Your task to perform on an android device: I want to check the review of Nike court vision lace-up sneakers
Image 0: 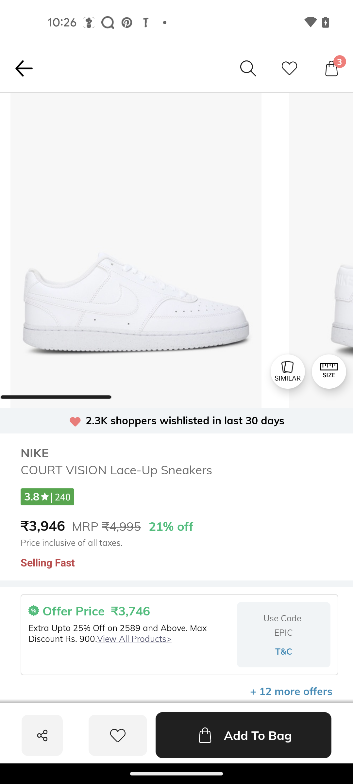
swipe up for reviews
Step 0: scroll down
Image 1: 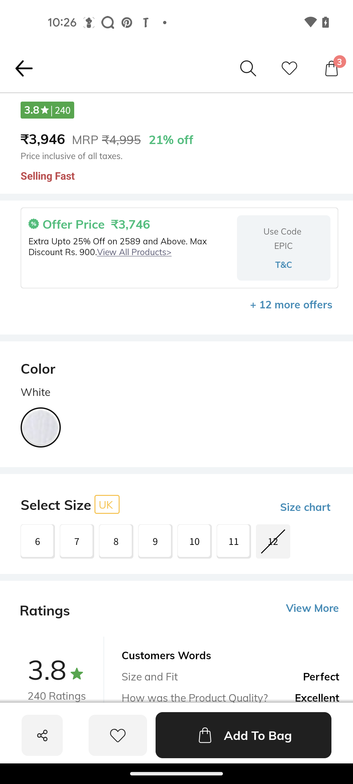
swipe up for reviews
Step 1: scroll down
Image 2: 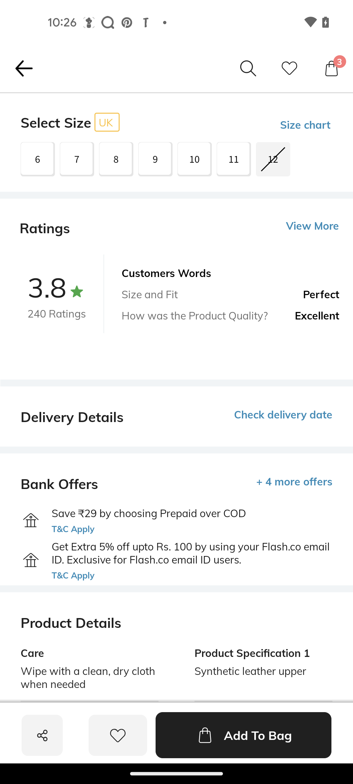
click on view more option
Step 2: click (312, 225)